Your task to perform on an android device: View the reviews of other buyers of the foldable and portable laptop table on the Temu app.
Image 0: 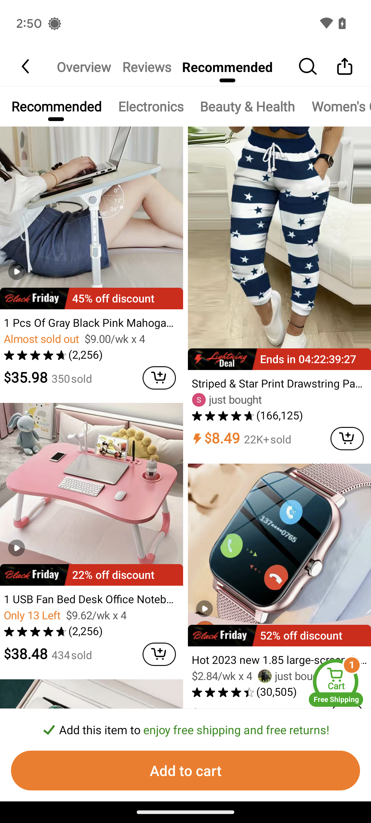
Click on the Reviews tab at the top of the screen.
Step 0: click (146, 67)